Your task to perform on an android device: I want to checkout my cart.
Image 0: 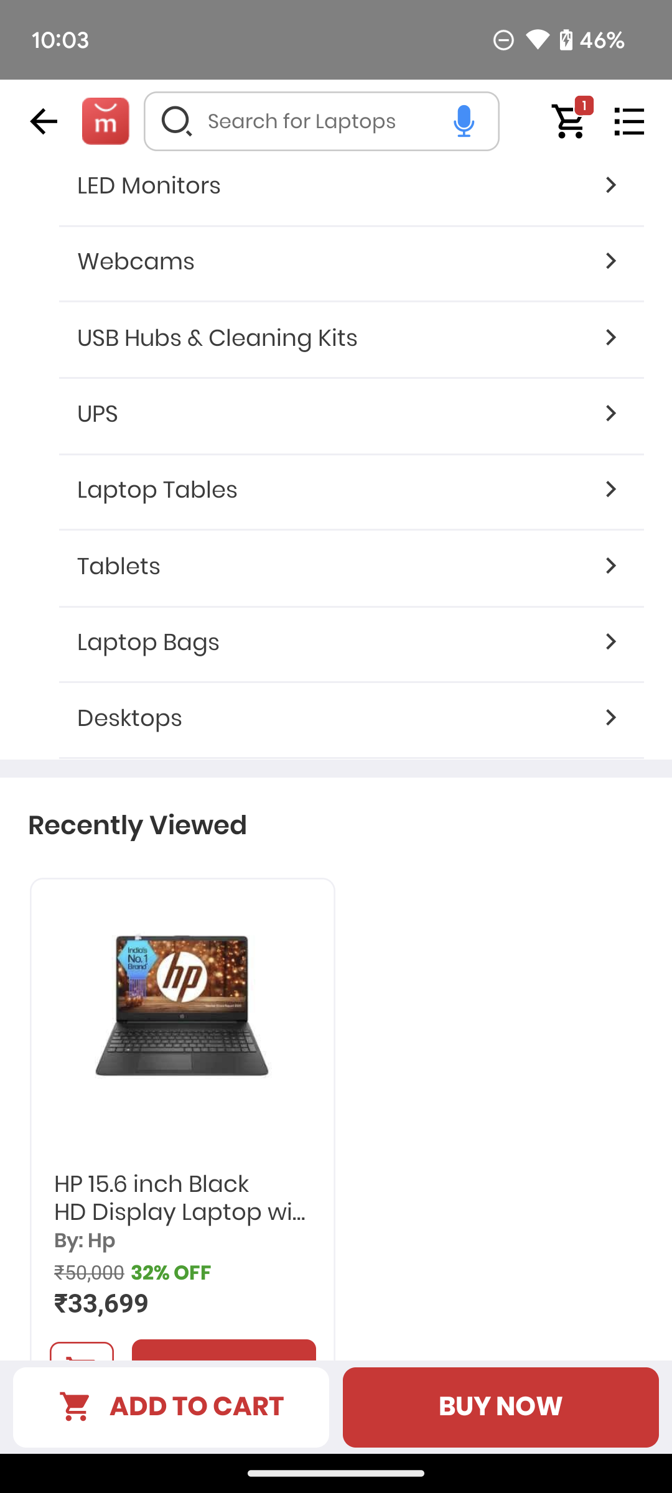
Click on the cart icon on the top of the screen.
Step 0: click (569, 121)
Image 1: 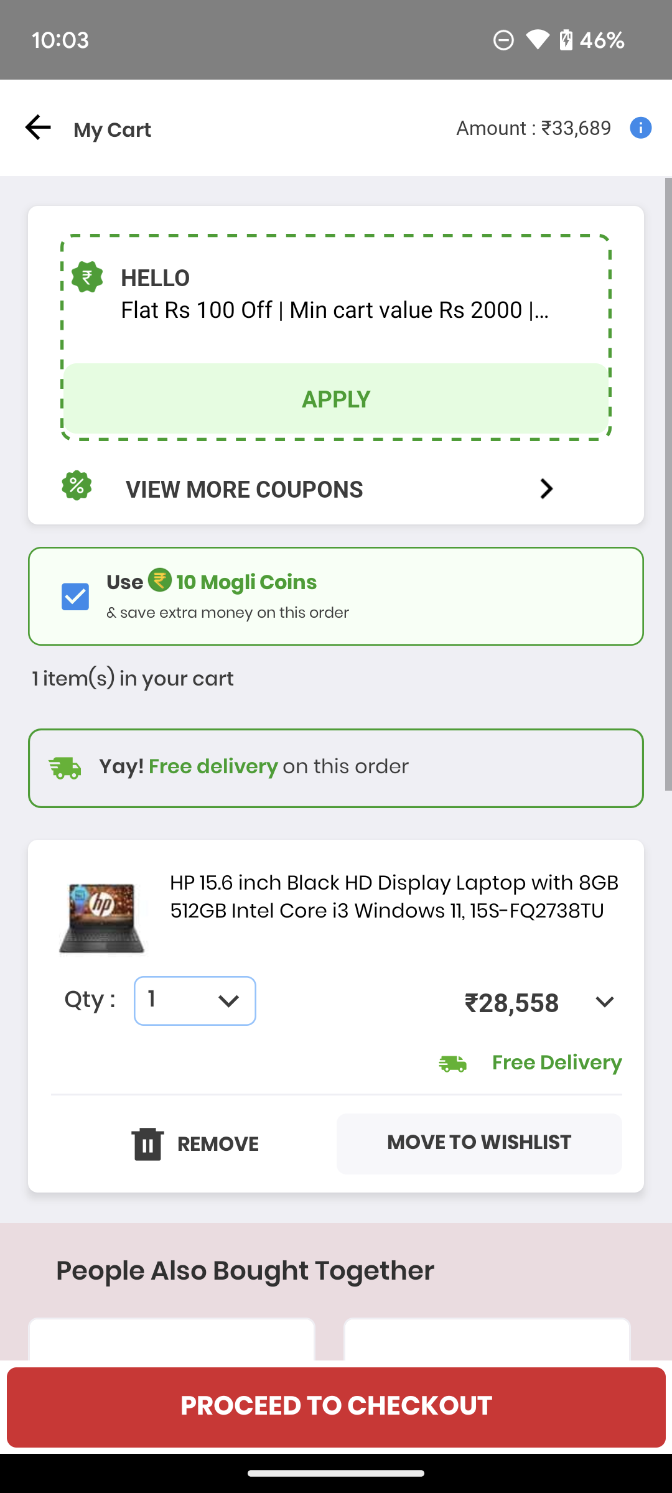
Click on the PROCEED TO CHECKOUT option on the bottom of the screen.
Step 1: click (336, 1408)
Image 2: 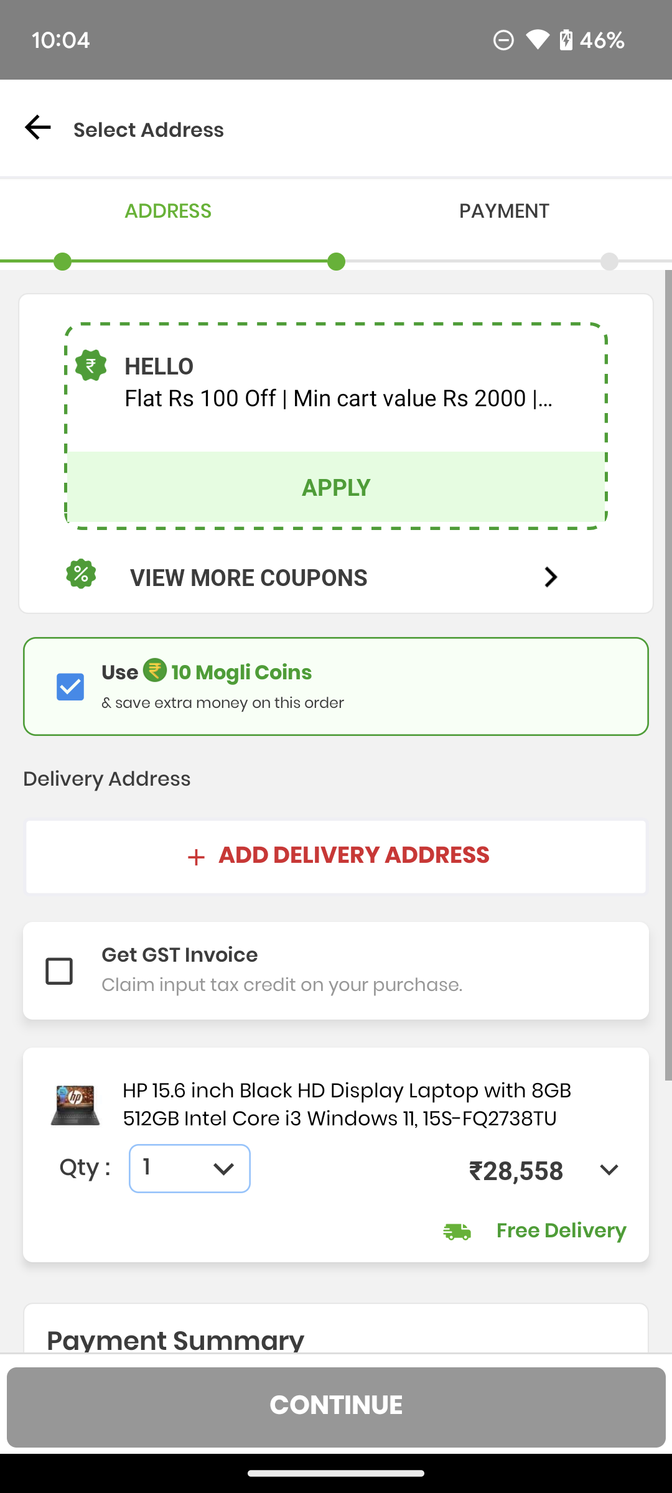
Click on the PROCEED TO CHECKOUT option on the bottom of the screen.
Step 2: wait